Your task to perform on an android device: Delete the oldest file of "The Queen's Gambit" pdf for me from my files.
Image 0: 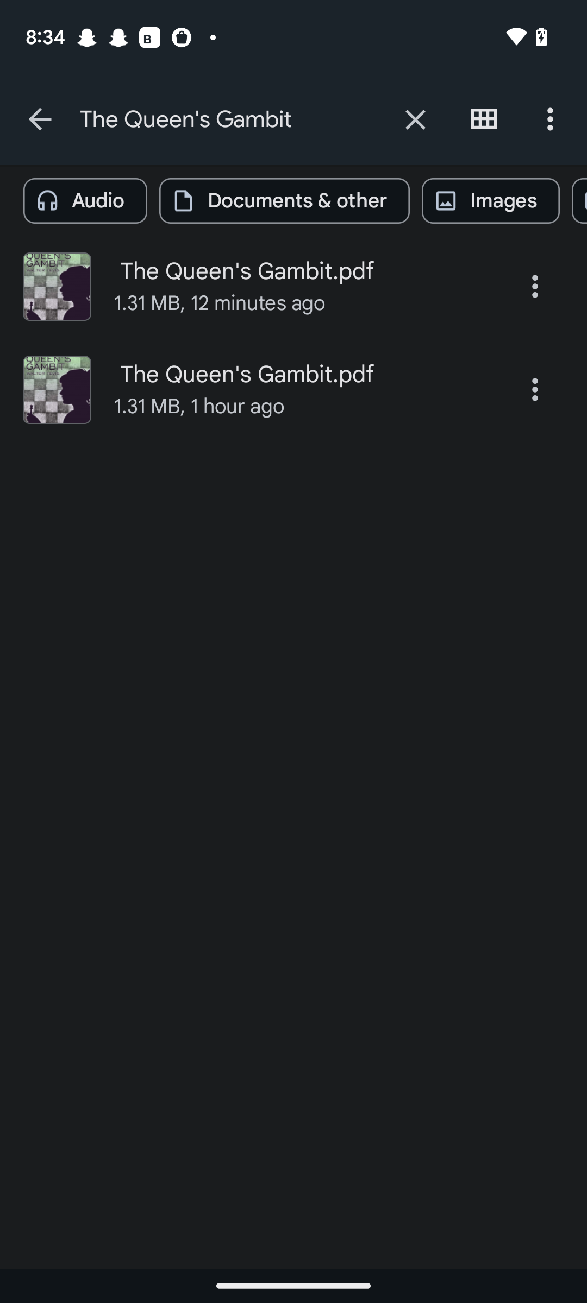
Click on the three dots on the Right side of the second file.
Step 0: click (535, 389)
Image 2: 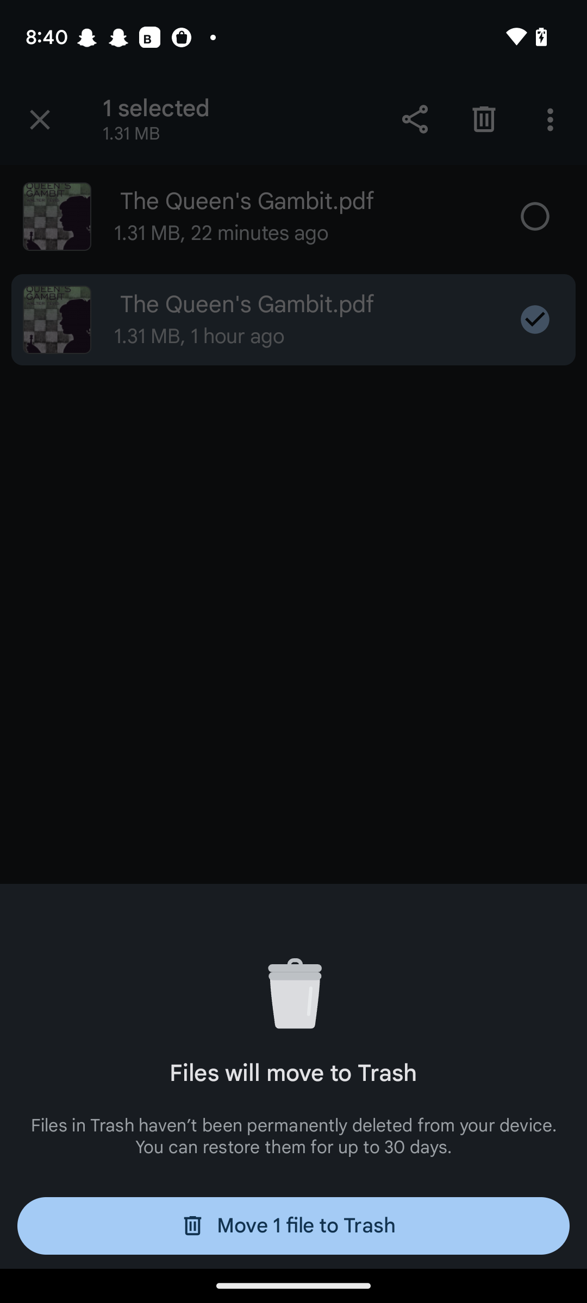
Click on the Tab "Move 1 file to Trash".
Step 2: click (293, 1225)